Your task to perform on an android device: Search for oats in the bbdaily app for my breakfast.
Image 0: 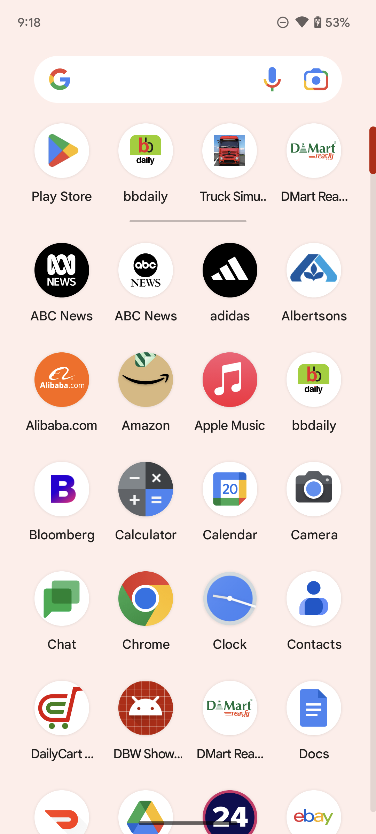
Open bbdaily app.
Step 0: open app "bbdaily"
Image 1: 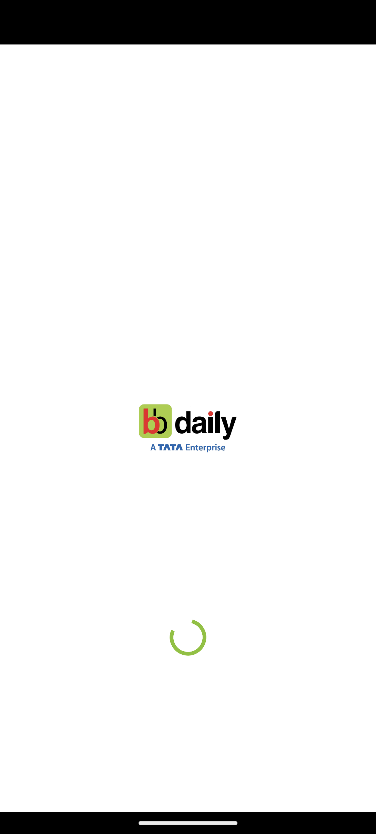
Open bbdaily app.
Step 1: wait
Image 3: 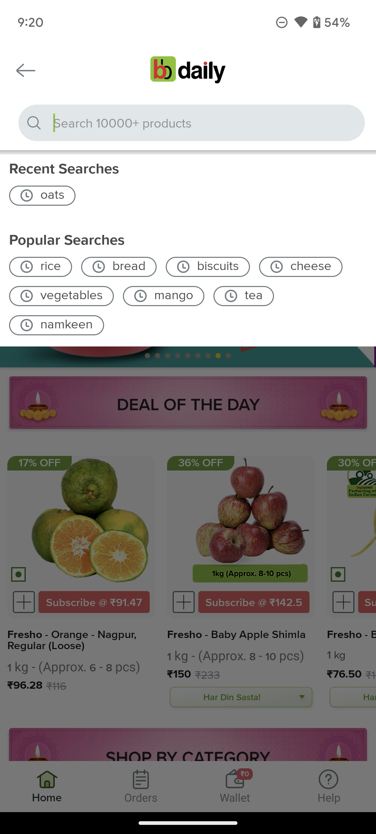
Click on the Oats on the screen.
Step 3: click (52, 194)